Your task to perform on an android device: Read the review of the Tremart Door Butt Hinges in the Flipkart app 
Image 0: 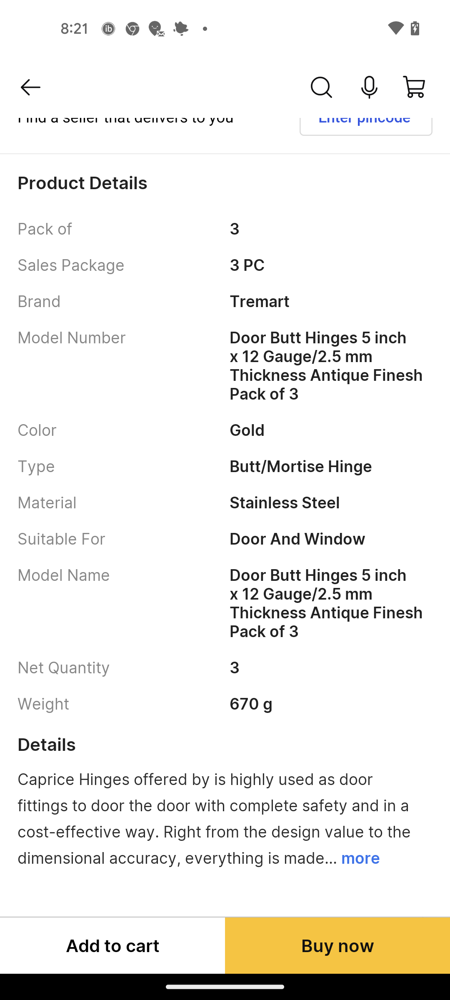
Swipe up for the reviews
Step 0: scroll down
Image 1: 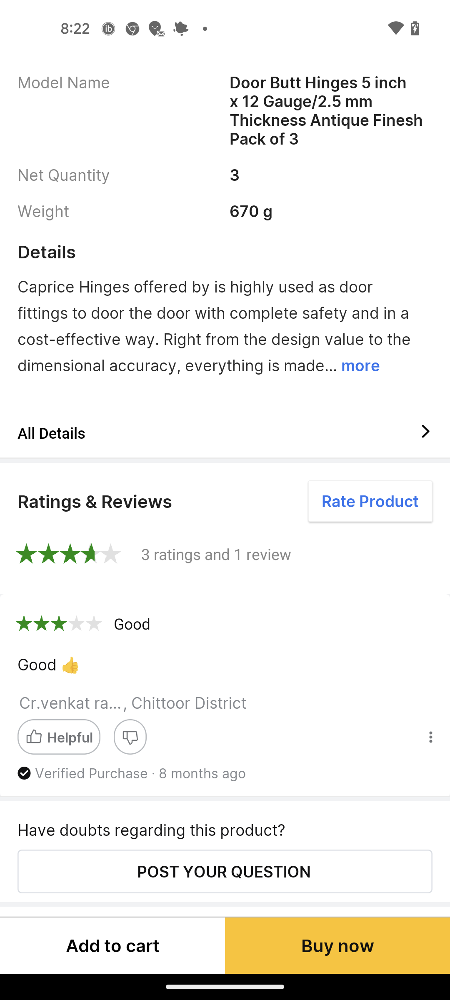
Swipe up for the reviews
Step 1: scroll down